Your task to perform on an android device: Export all the reminders in the google drive app
Image 0: 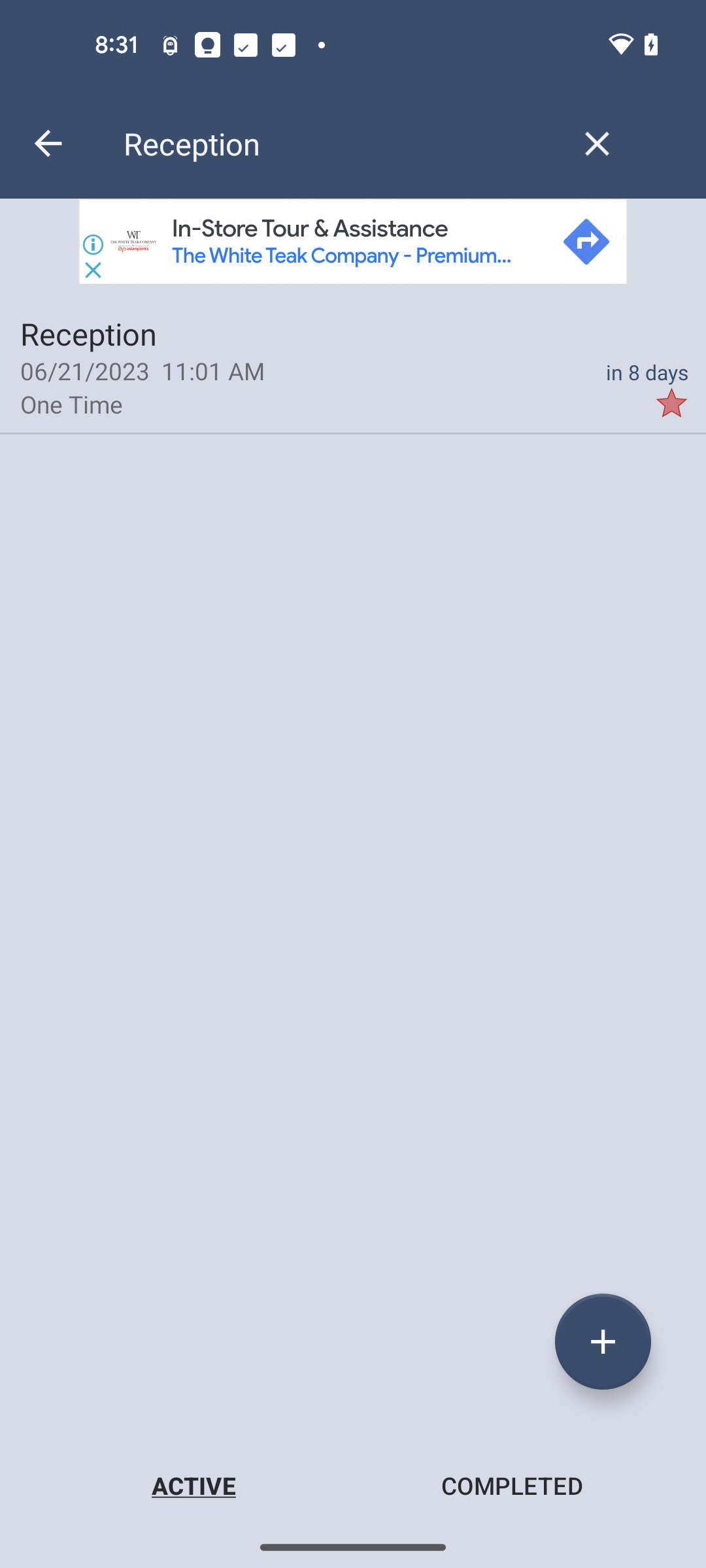
Go back to the previous page
Step 0: press back button
Image 1: 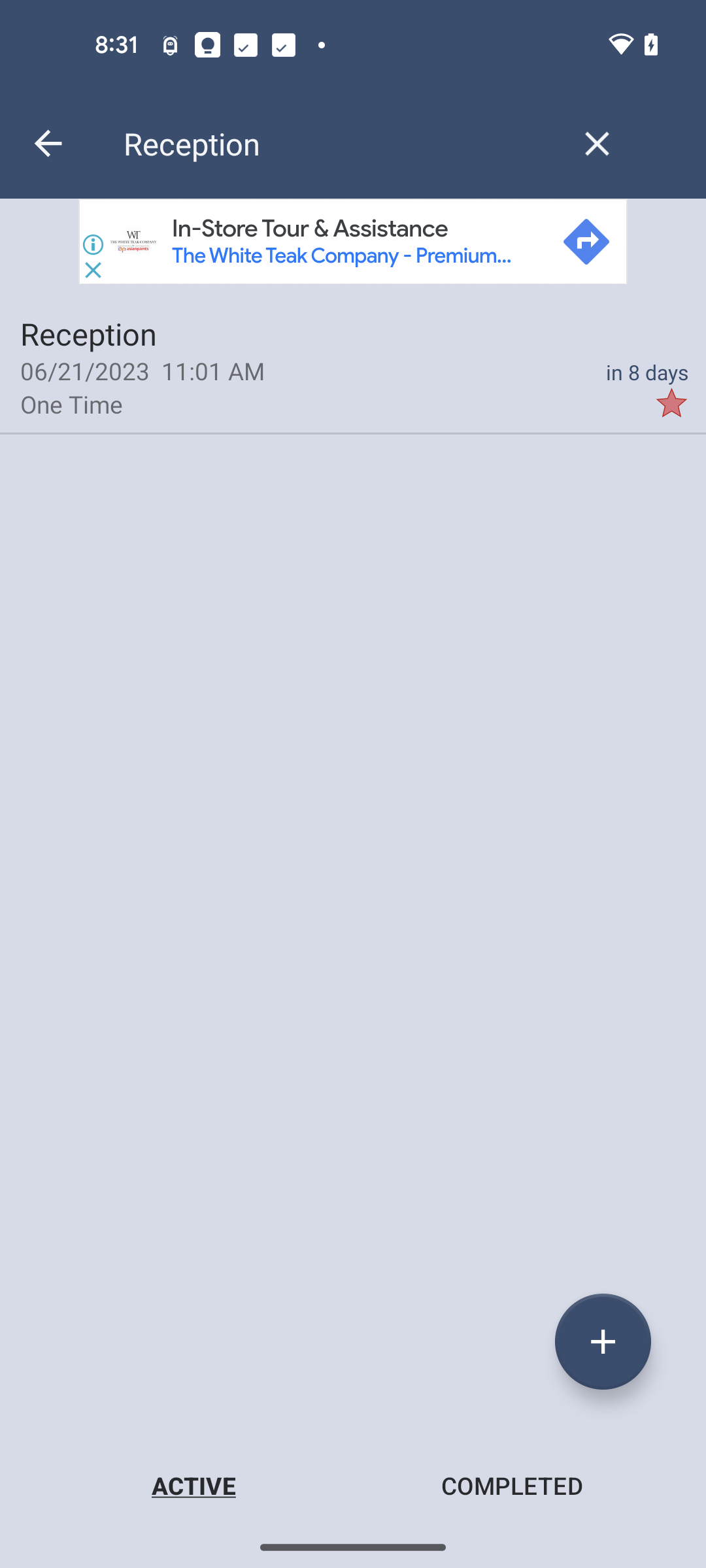
Go back to the previous page
Step 1: press back button
Image 2: 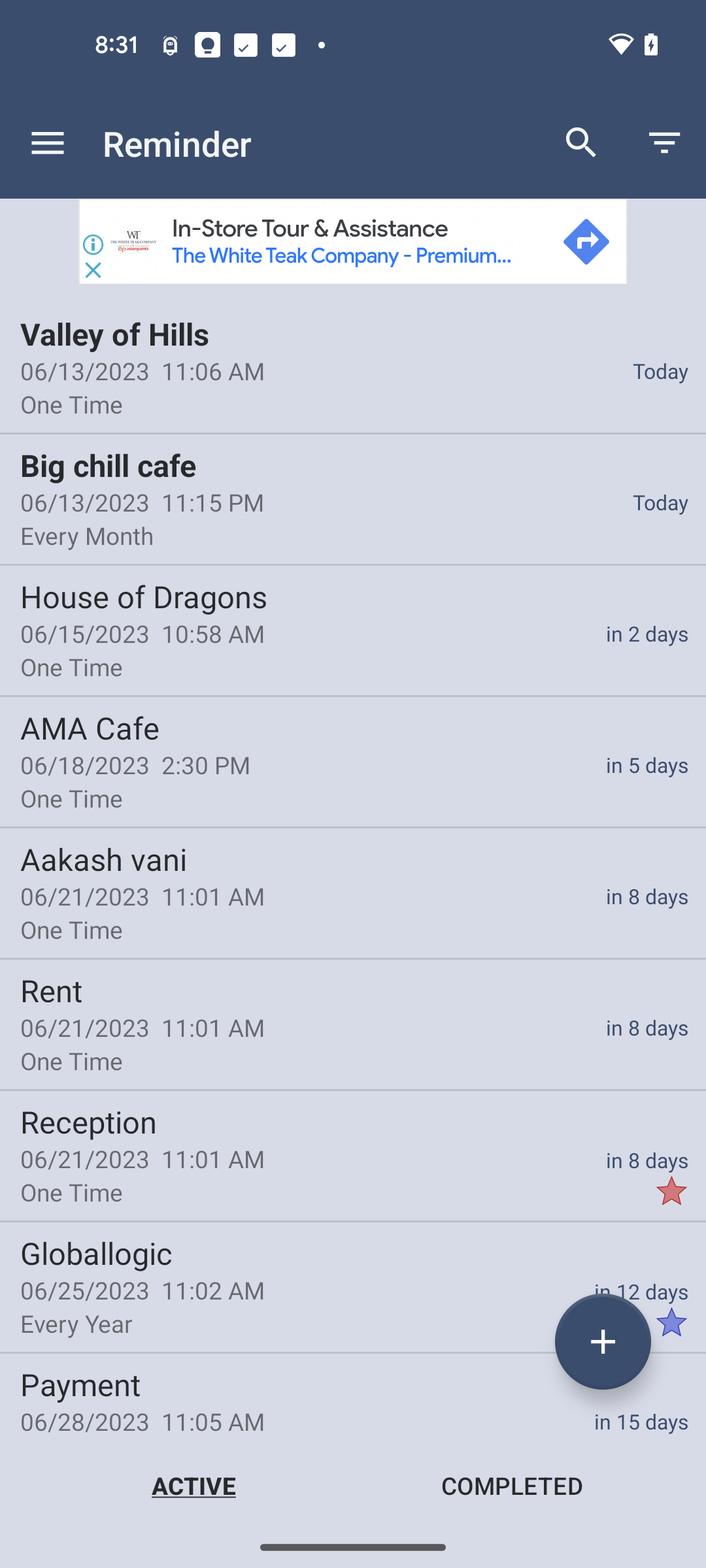
Click on the menu icon at the top left corner of the screen
Step 2: click (48, 143)
Image 3: 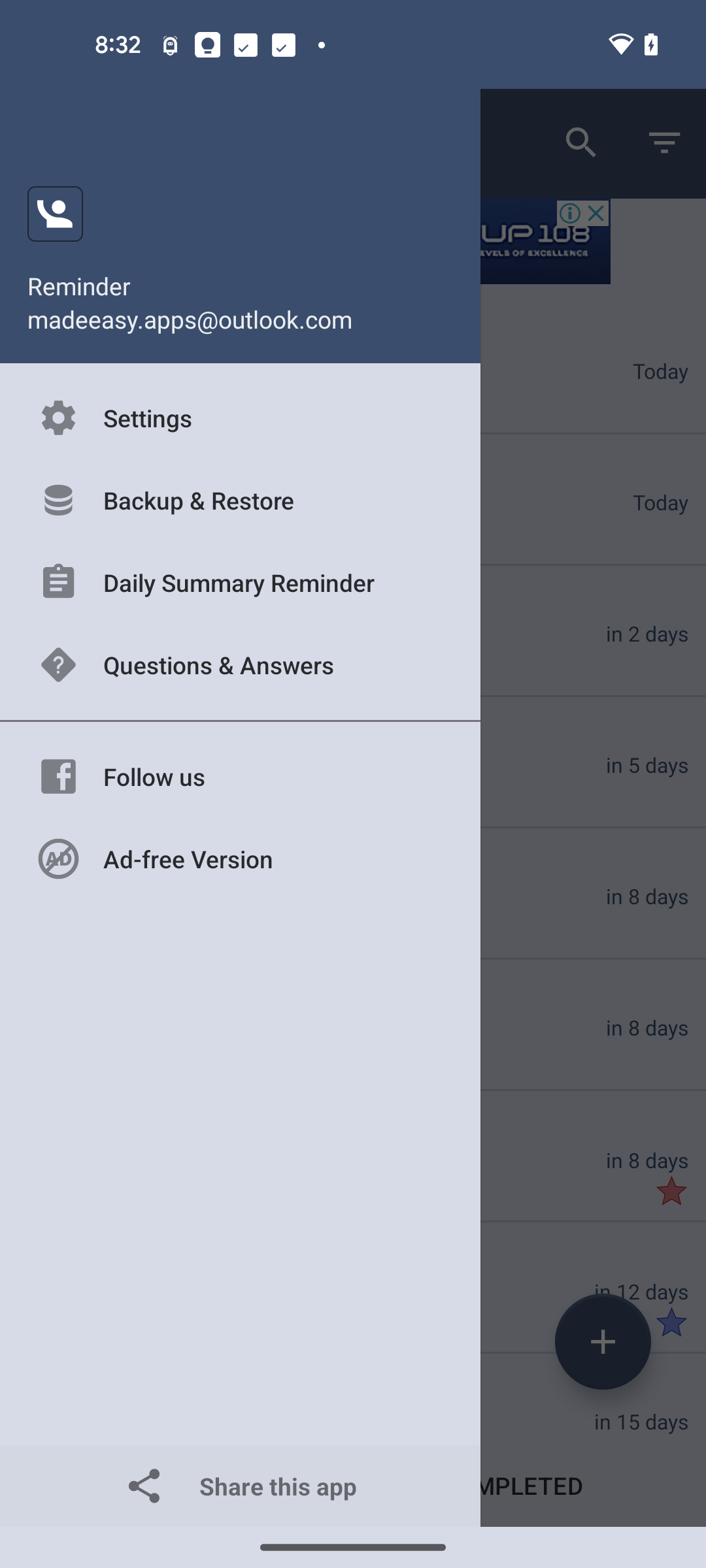
Click on the Backup & Restore option
Step 3: click (136, 502)
Image 4: 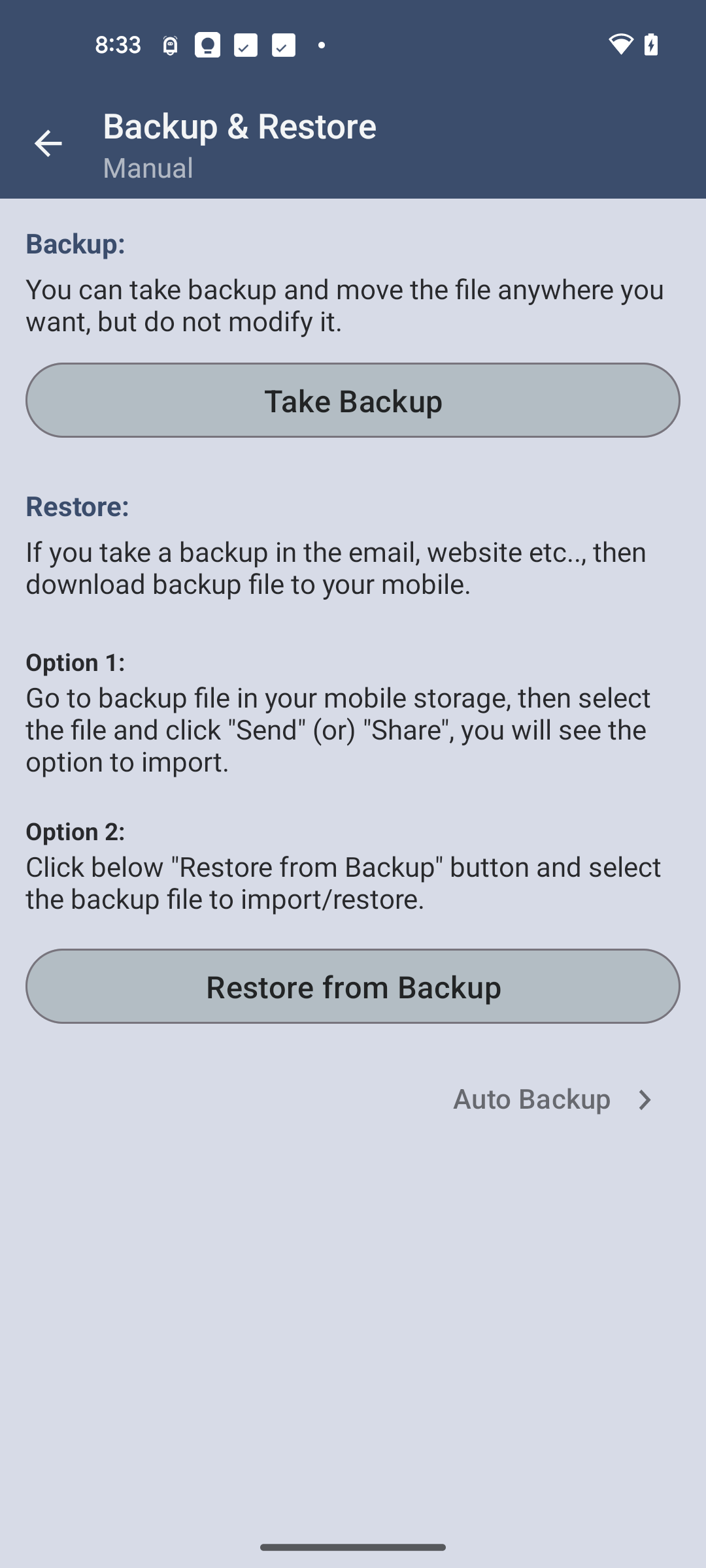
Click on Take Backup option
Step 4: click (352, 400)